Your task to perform on an android device: GO to the Emergency Option and send a Distress Signal.
Image 0: 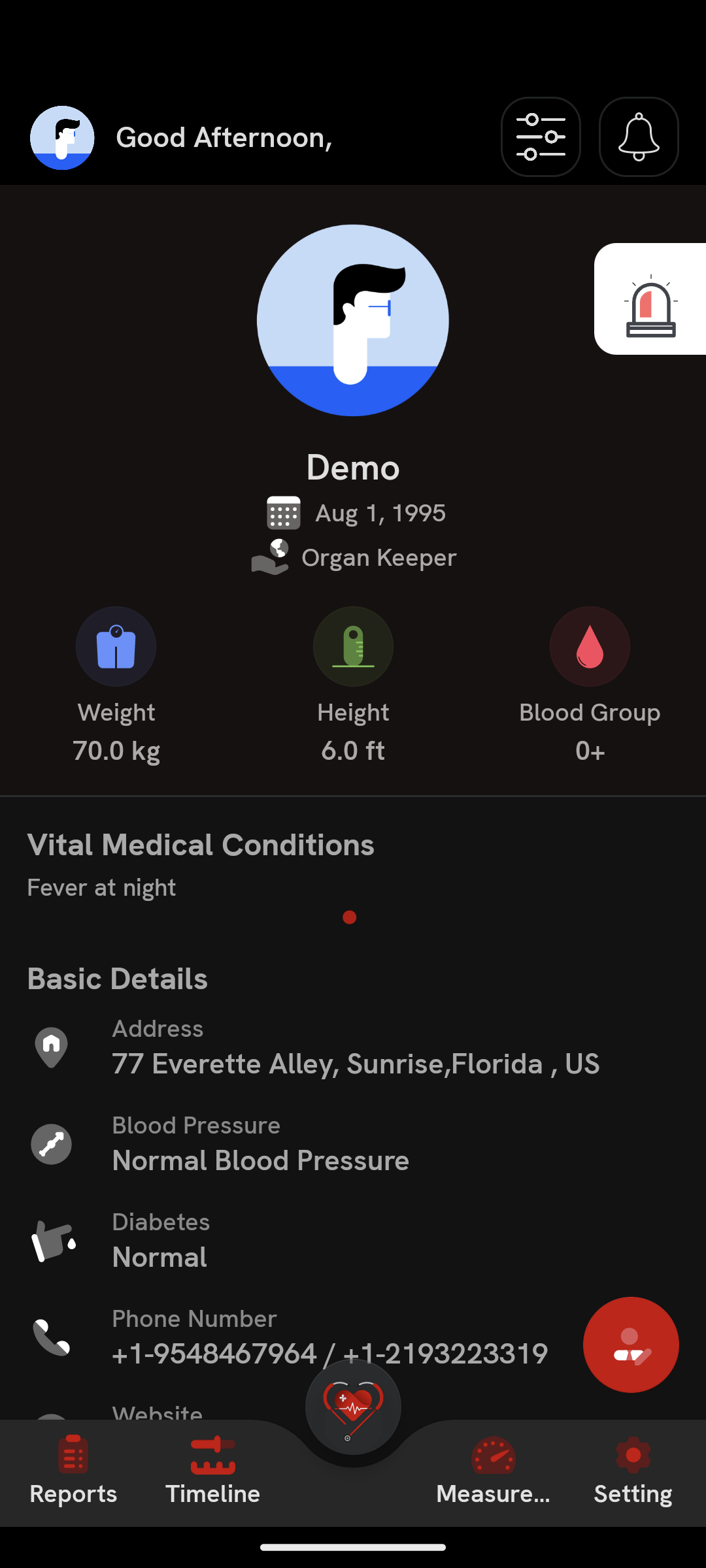
Click on the alarm icon on the Top right side of the screen
Step 0: click (640, 310)